Your task to perform on an android device: The current sketch seems great in the sketchbook app, therefore save the current sketch.
Image 0: 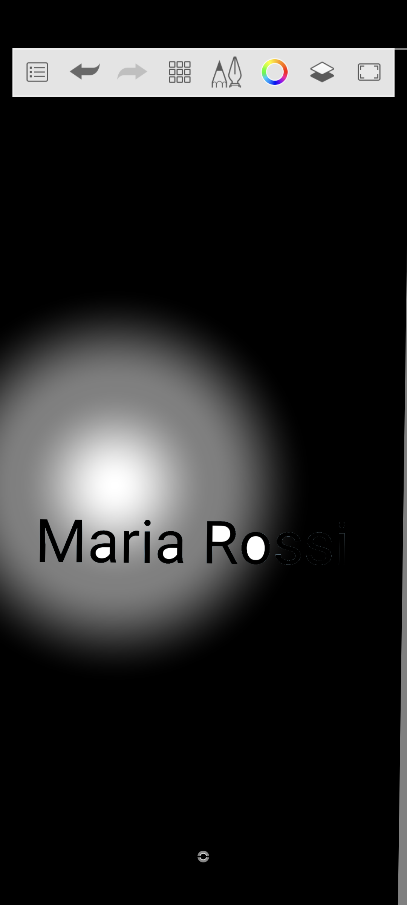
Click on the menu icon at the top left corner of the screen
Step 0: click (32, 72)
Image 1: 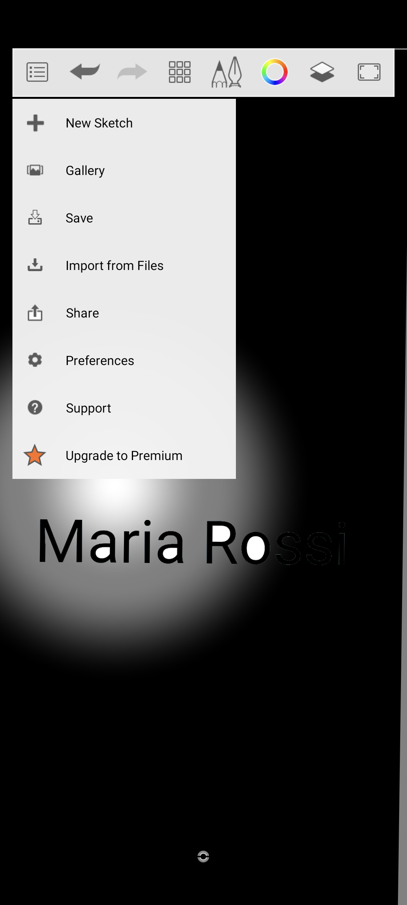
Click on Save option
Step 1: click (63, 222)
Image 2: 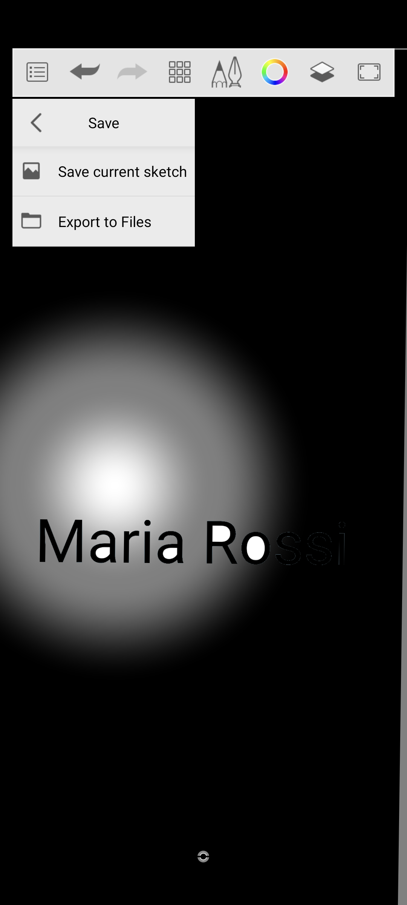
Click on Save current sketch
Step 2: click (122, 171)